Your task to perform on an android device: I want to read the reviews of 3 seater sofa in grey colour and what other customers say about them
Image 0: 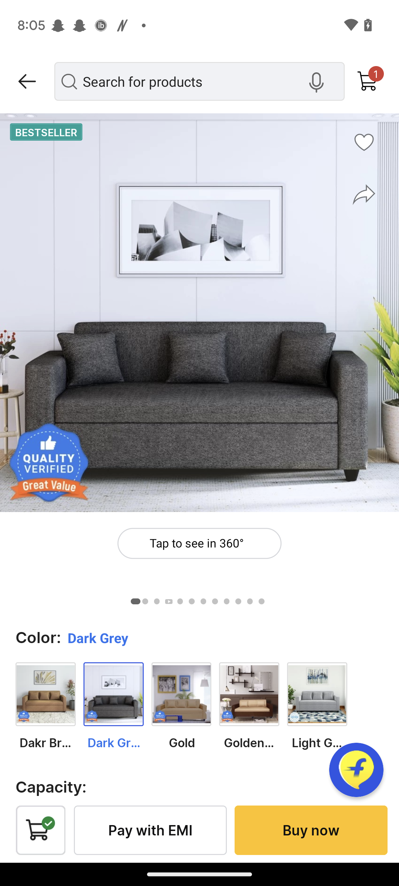
Scroll up to view the ratings option 
Step 0: scroll down
Image 1: 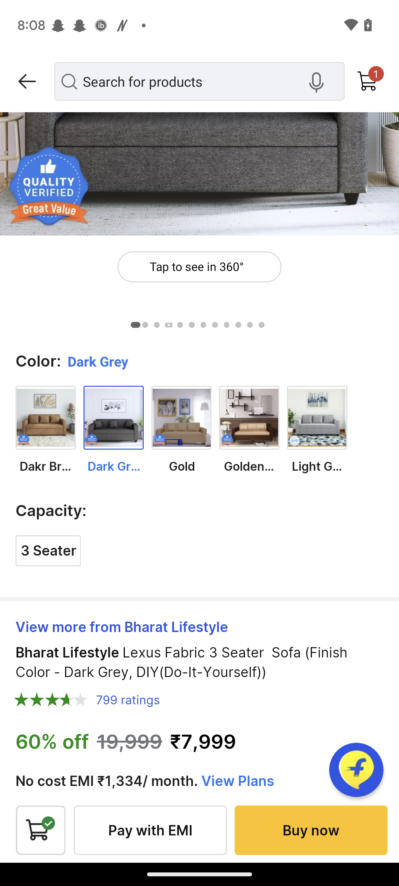
Scroll up to view the ratings option 
Step 1: scroll down
Image 2: 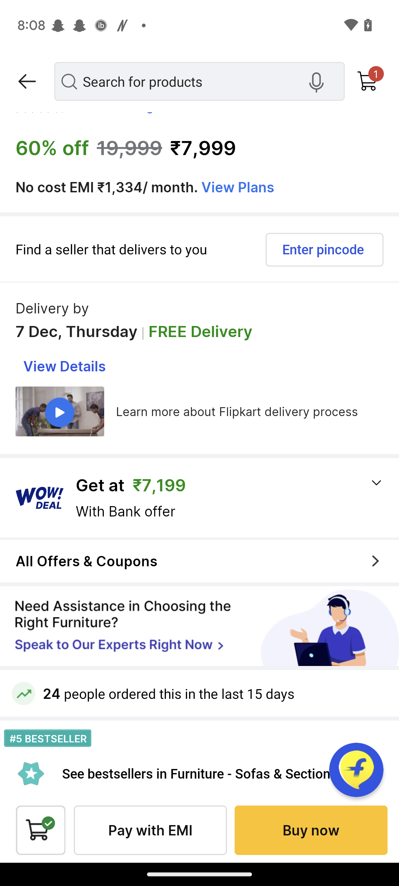
Scroll up to view the ratings option 
Step 2: scroll down
Image 3: 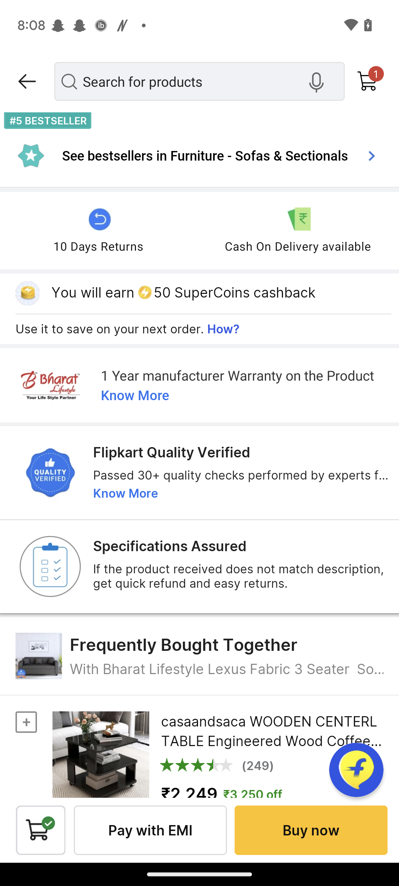
Scroll up to view the ratings option 
Step 3: scroll down
Image 4: 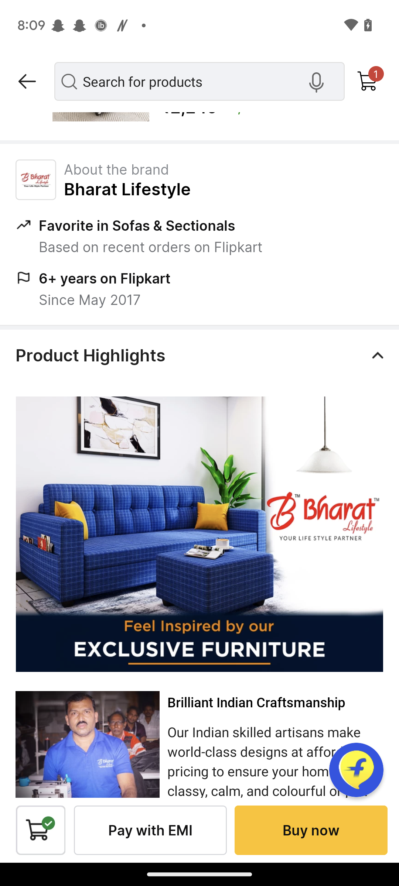
Scroll up to view the ratings option 
Step 4: scroll down
Image 5: 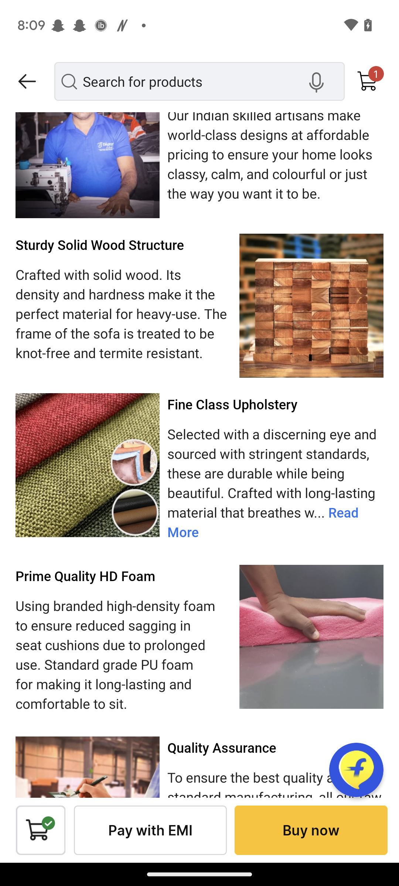
Scroll up to view the ratings option 
Step 5: scroll down
Image 6: 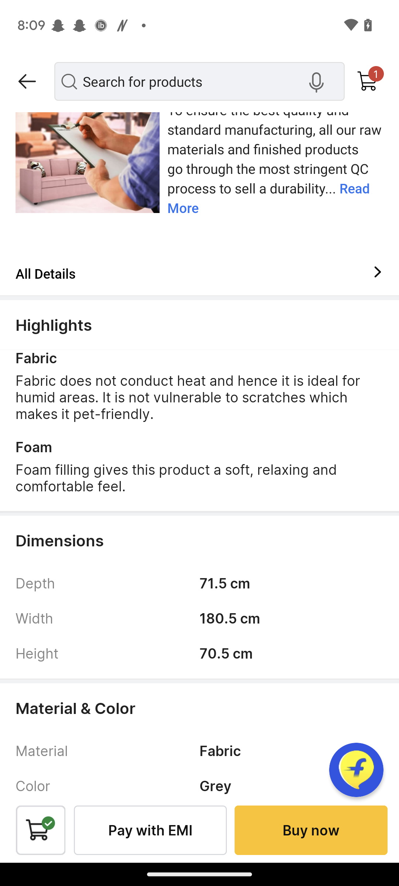
Scroll up to view the ratings option 
Step 6: scroll down
Image 7: 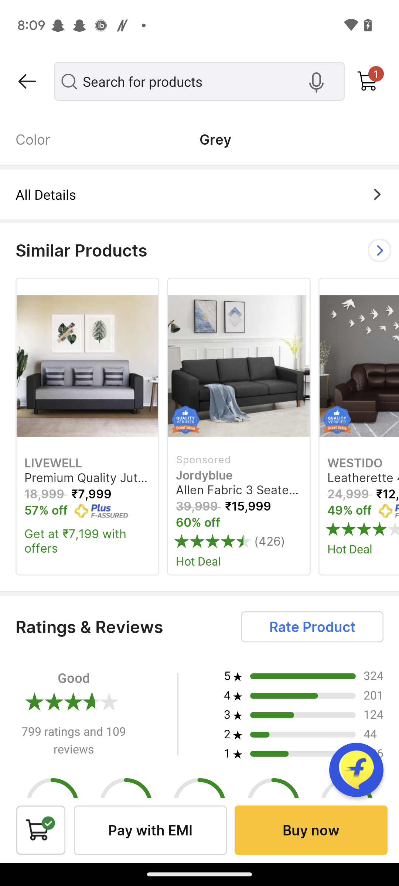
Scroll up to view the ratings option 
Step 7: scroll down